Your task to perform on an android device:   Sign out the current account ID from the gmail calendar
Image 0: 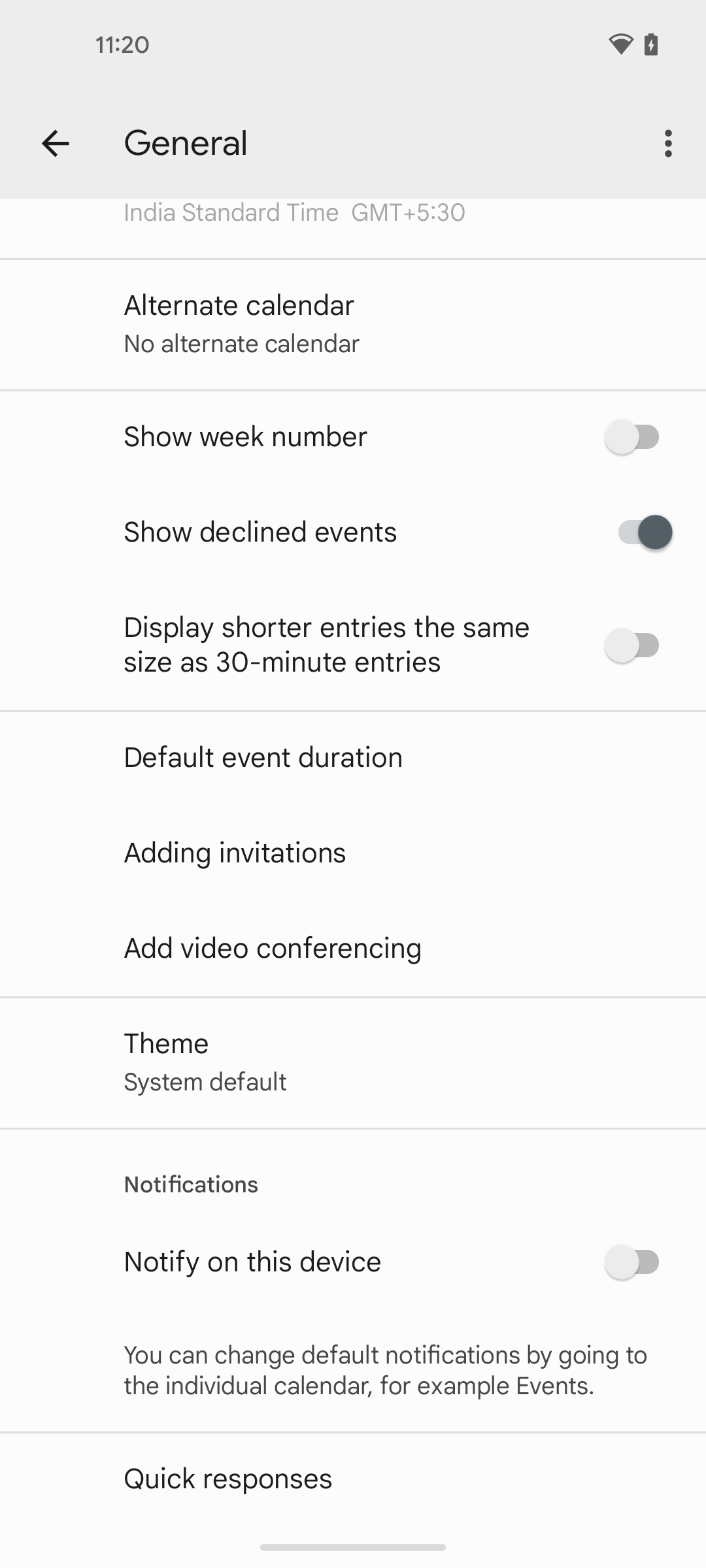
go back to settings
Step 0: press back button
Image 1: 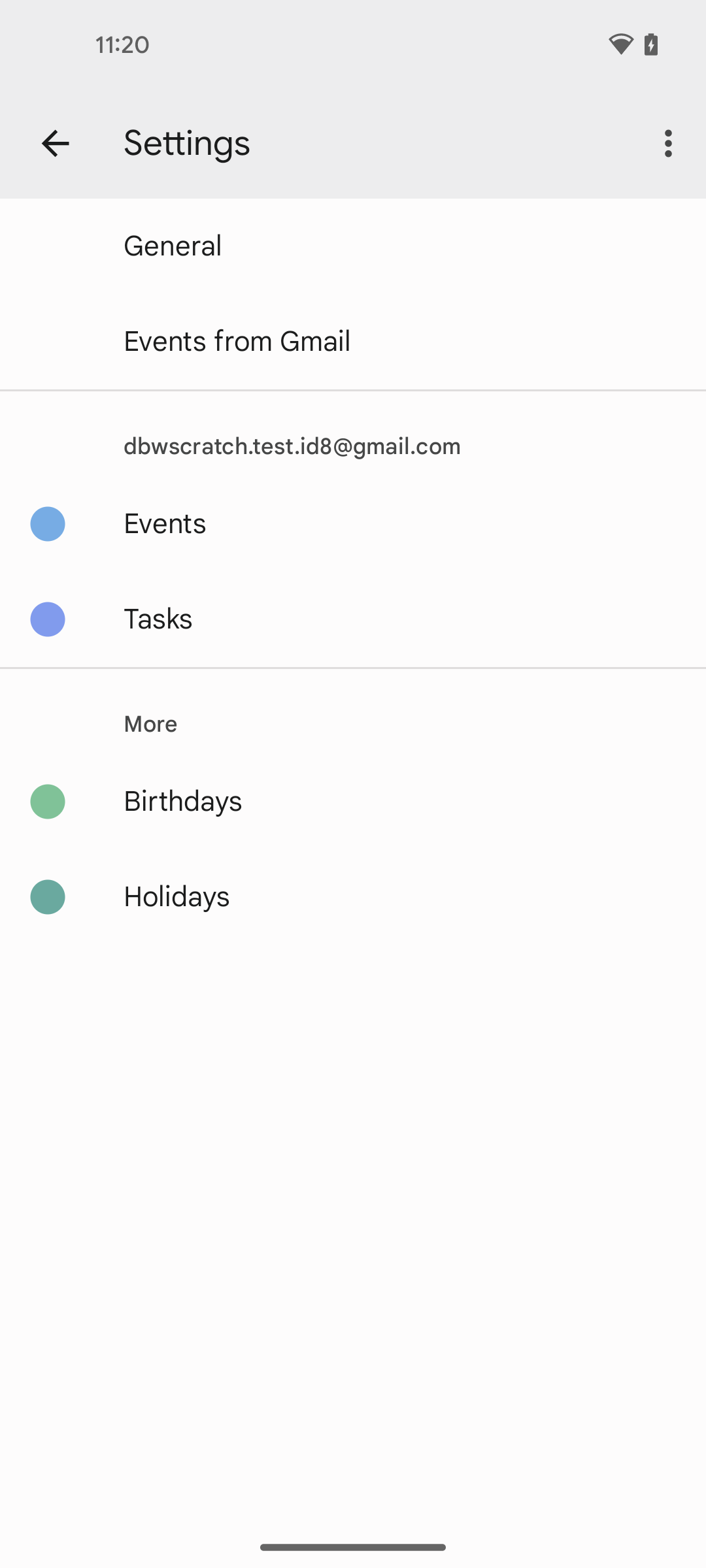
go back to calendar homepage
Step 1: press back button
Image 2: 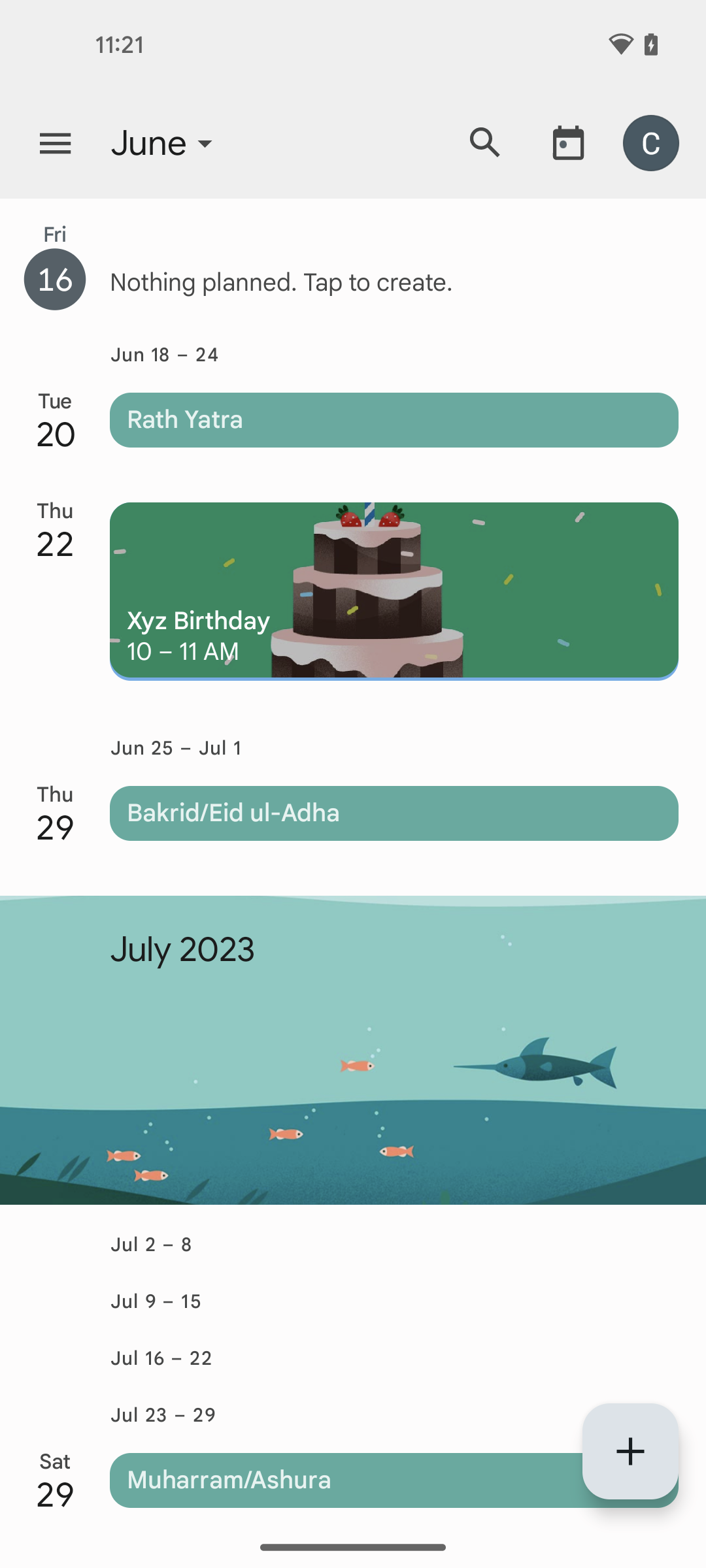
click on profile icon at the top right corner of the screen
Step 2: click (658, 142)
Image 3: 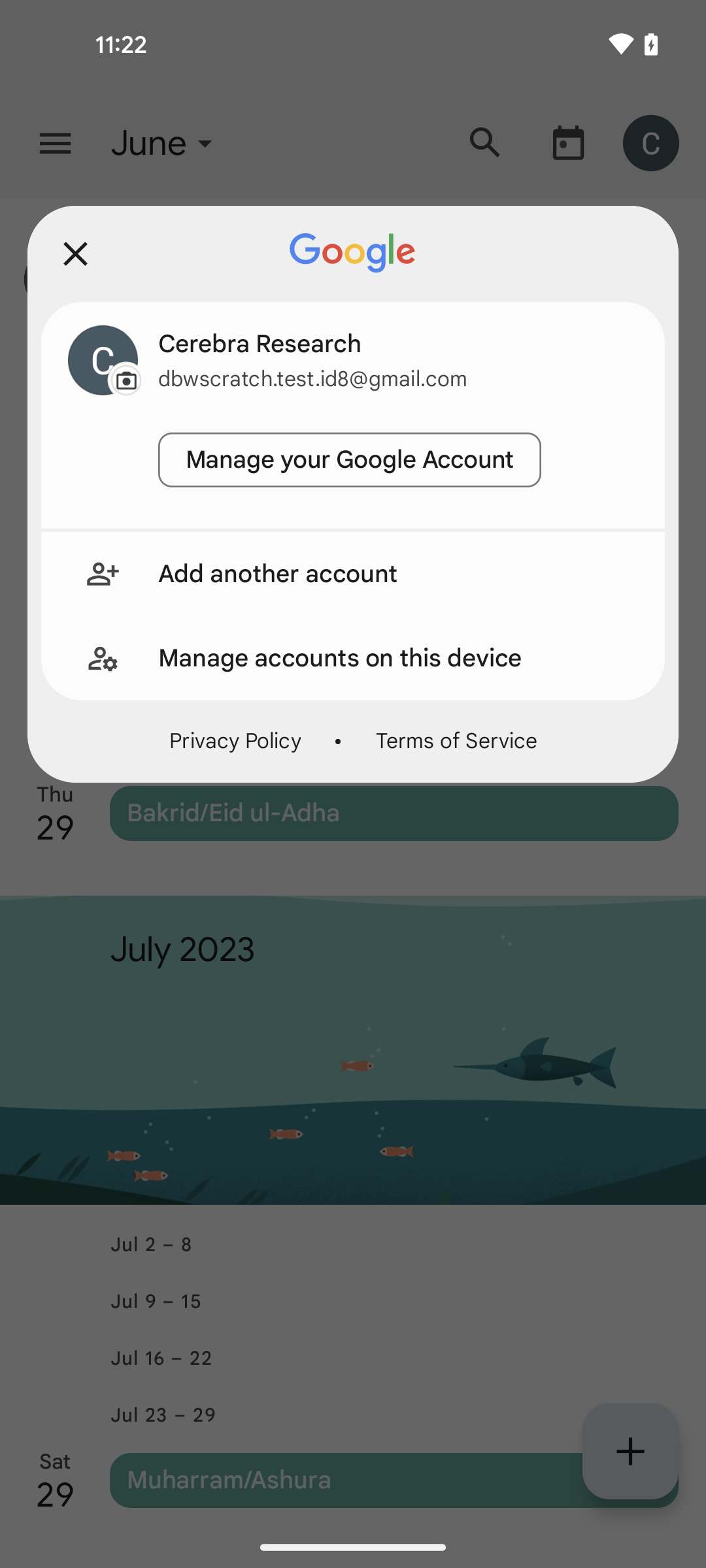
click on Manage accounts on this device
Step 3: click (397, 658)
Image 4: 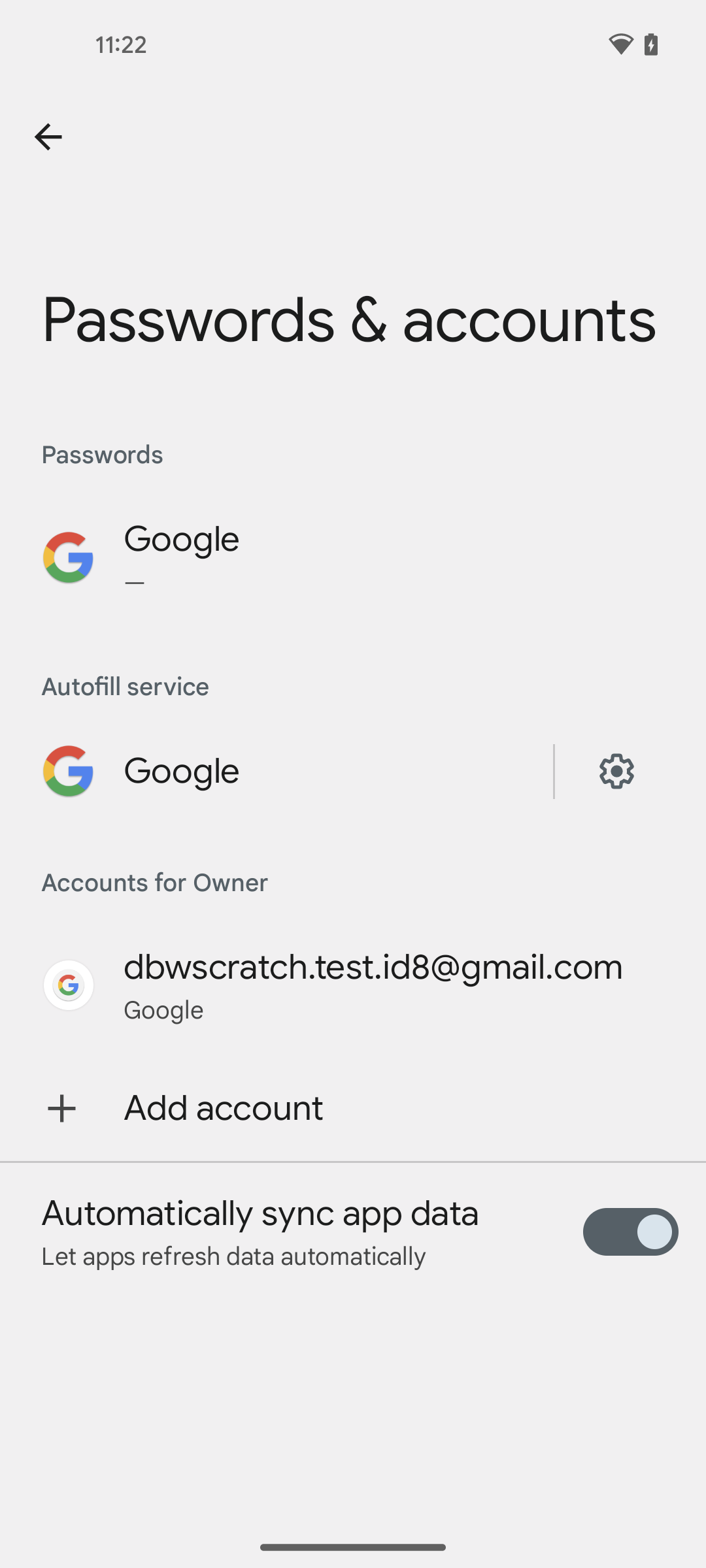
click on account google id 
Step 4: click (373, 967)
Image 5: 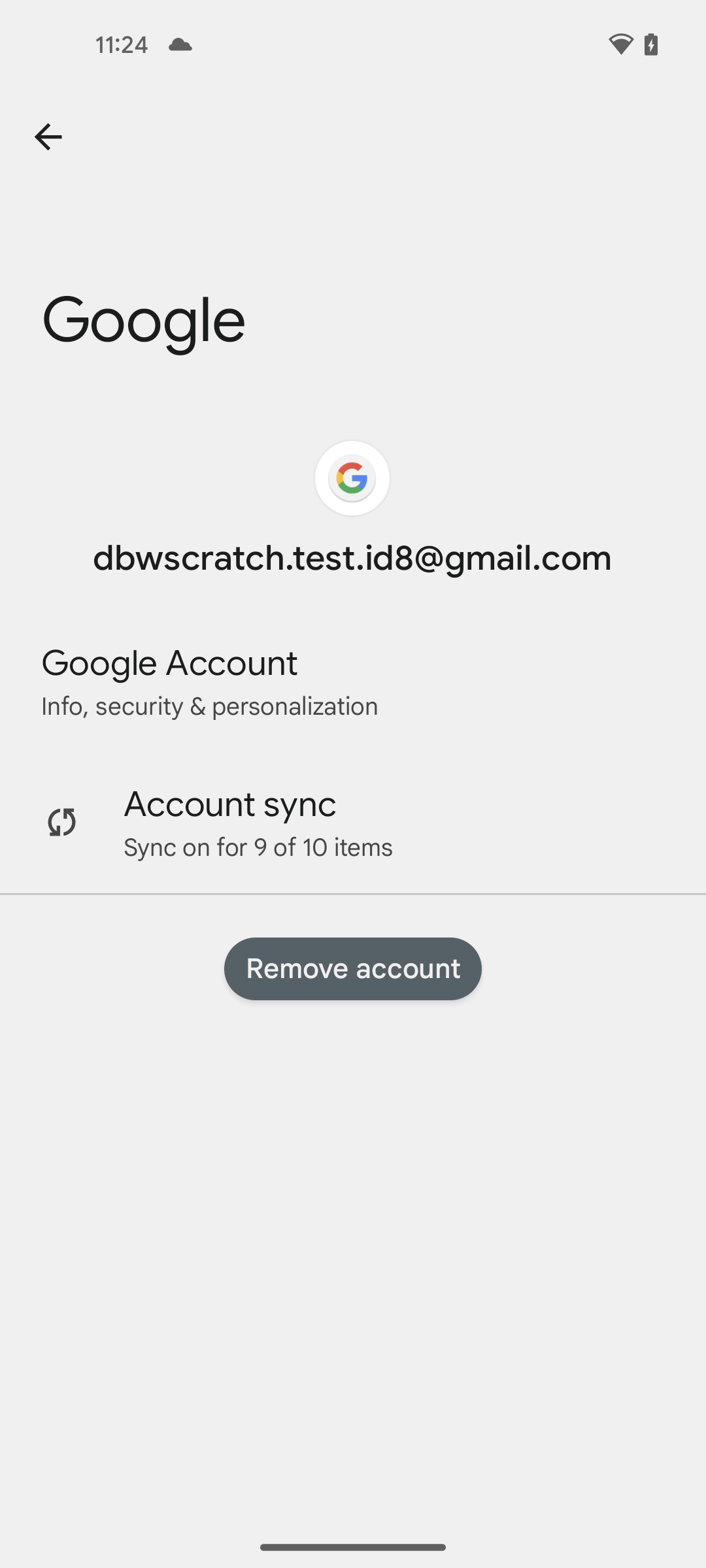
click on Remove account
Step 5: click (353, 968)
Image 6: 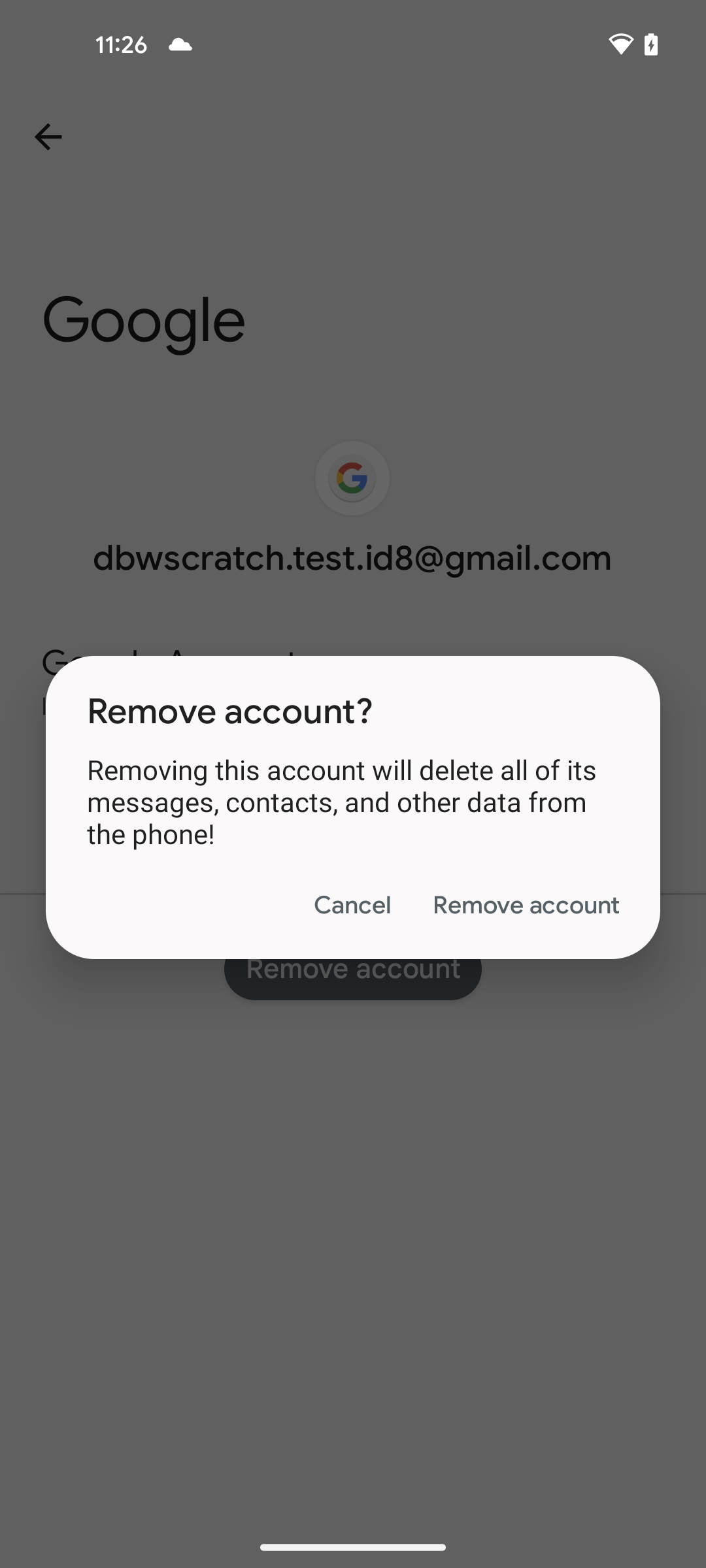
click on Remove account to confirm
Step 6: click (525, 905)